Your task to perform on an android device: Open WinZip app, compress the download file in Zip format
Image 0: 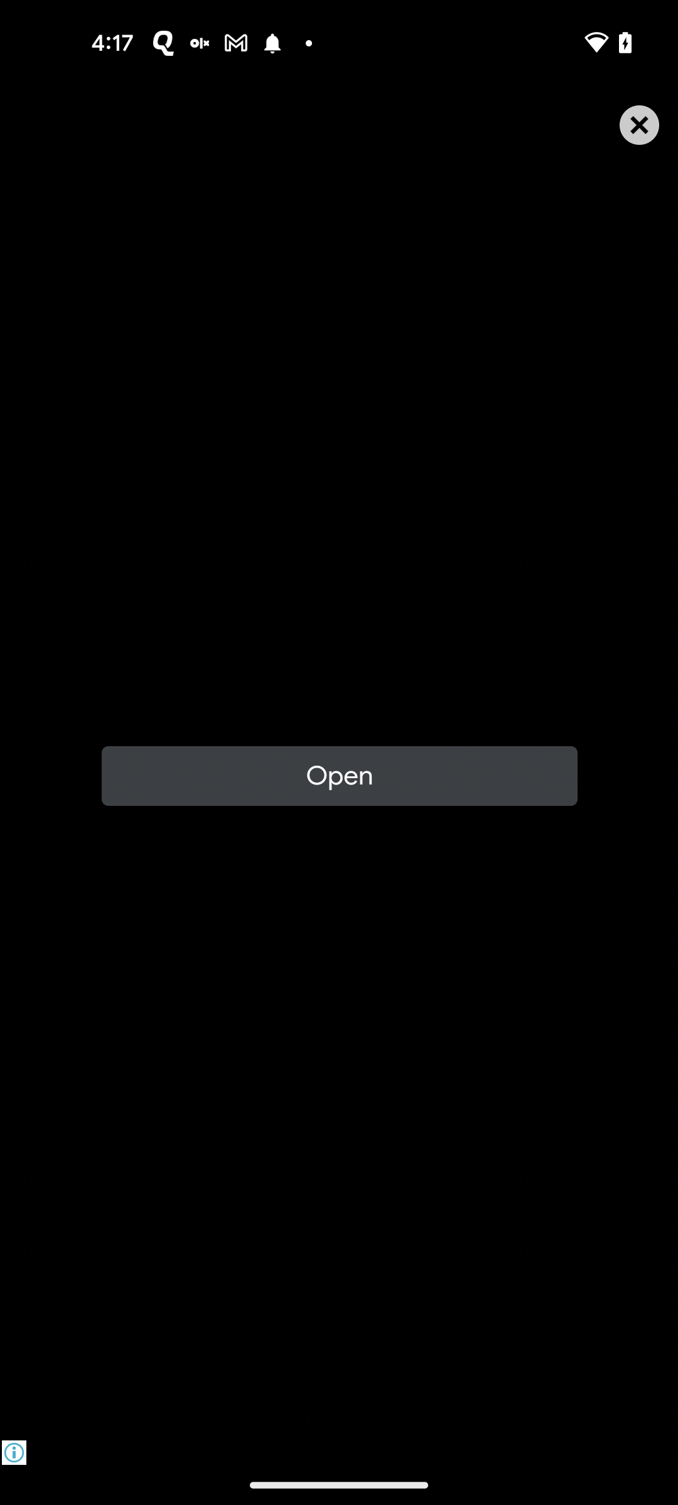
Open WinZip app
Step 0: open app "WinZip"
Image 1: 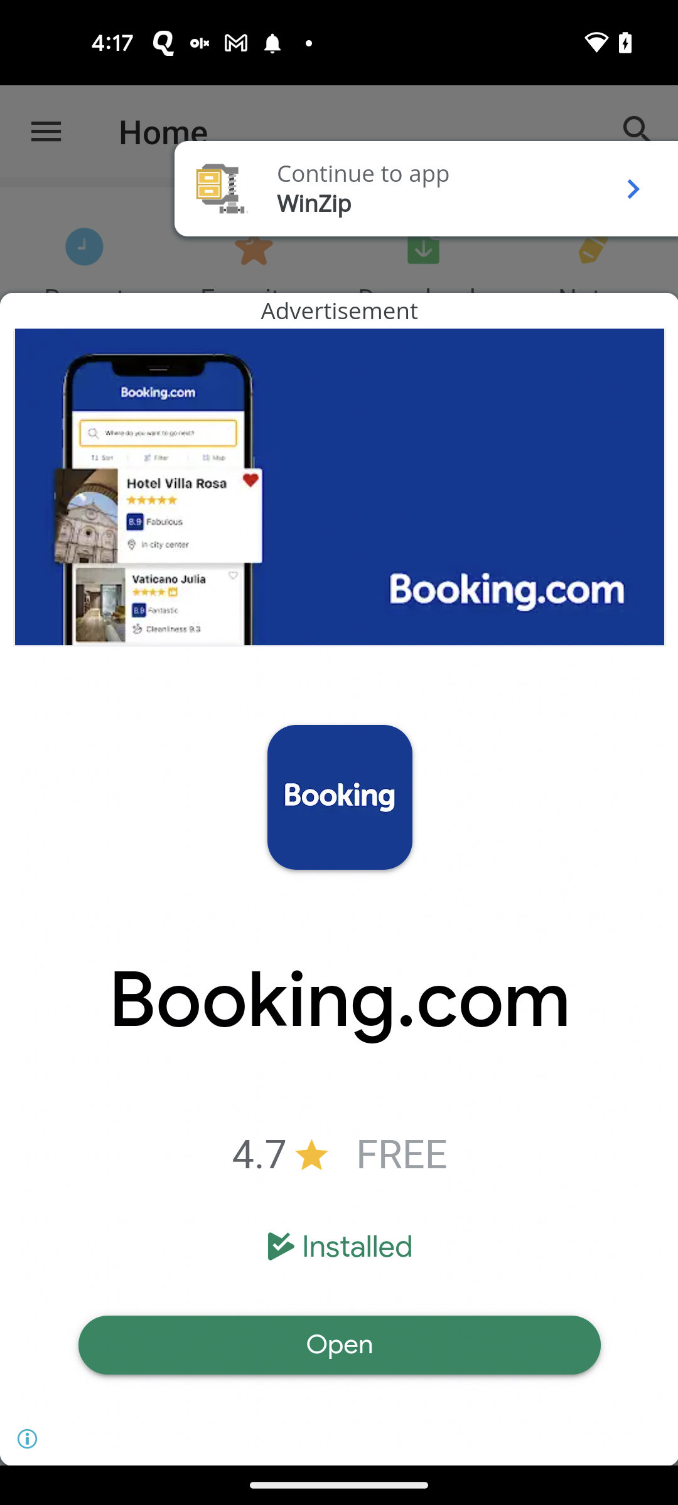
Click on the Continue to app option
Step 1: click (400, 184)
Image 2: 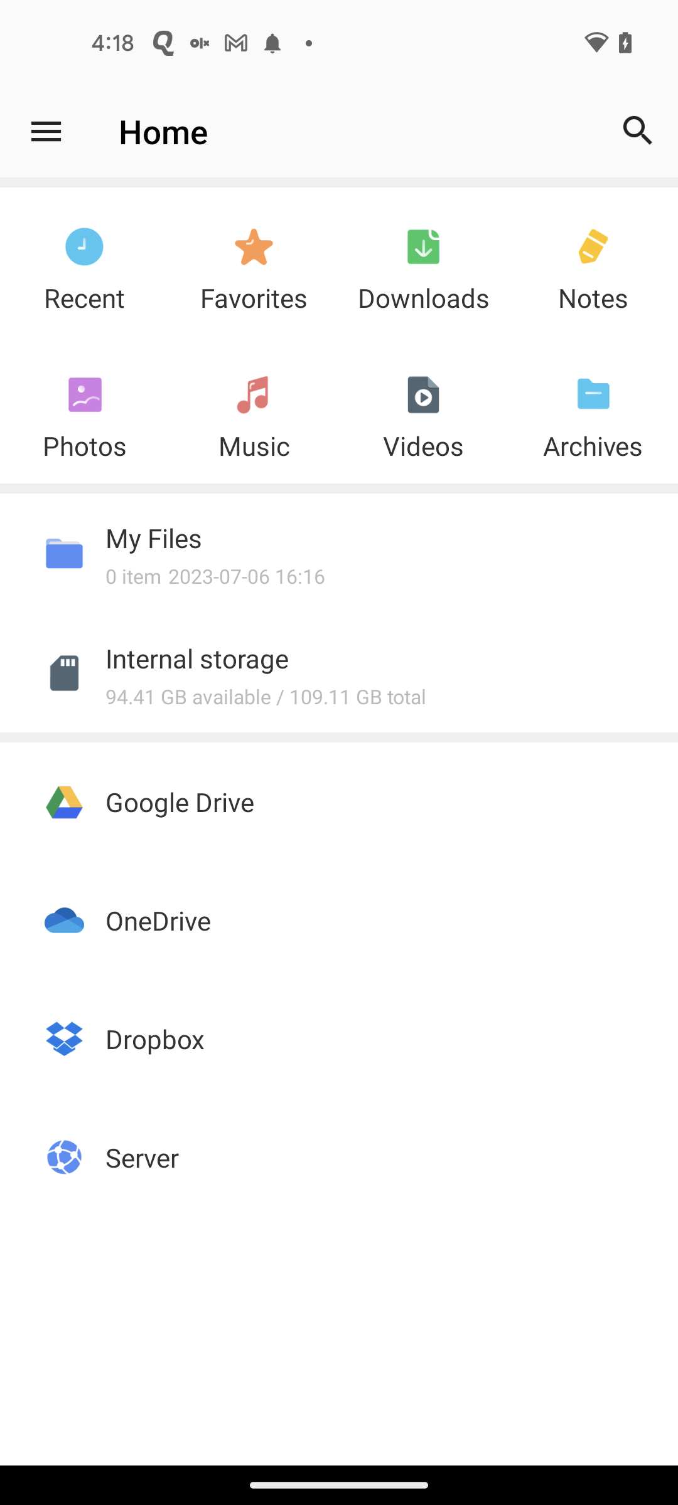
Go to the Internal storage
Step 2: click (266, 702)
Image 3: 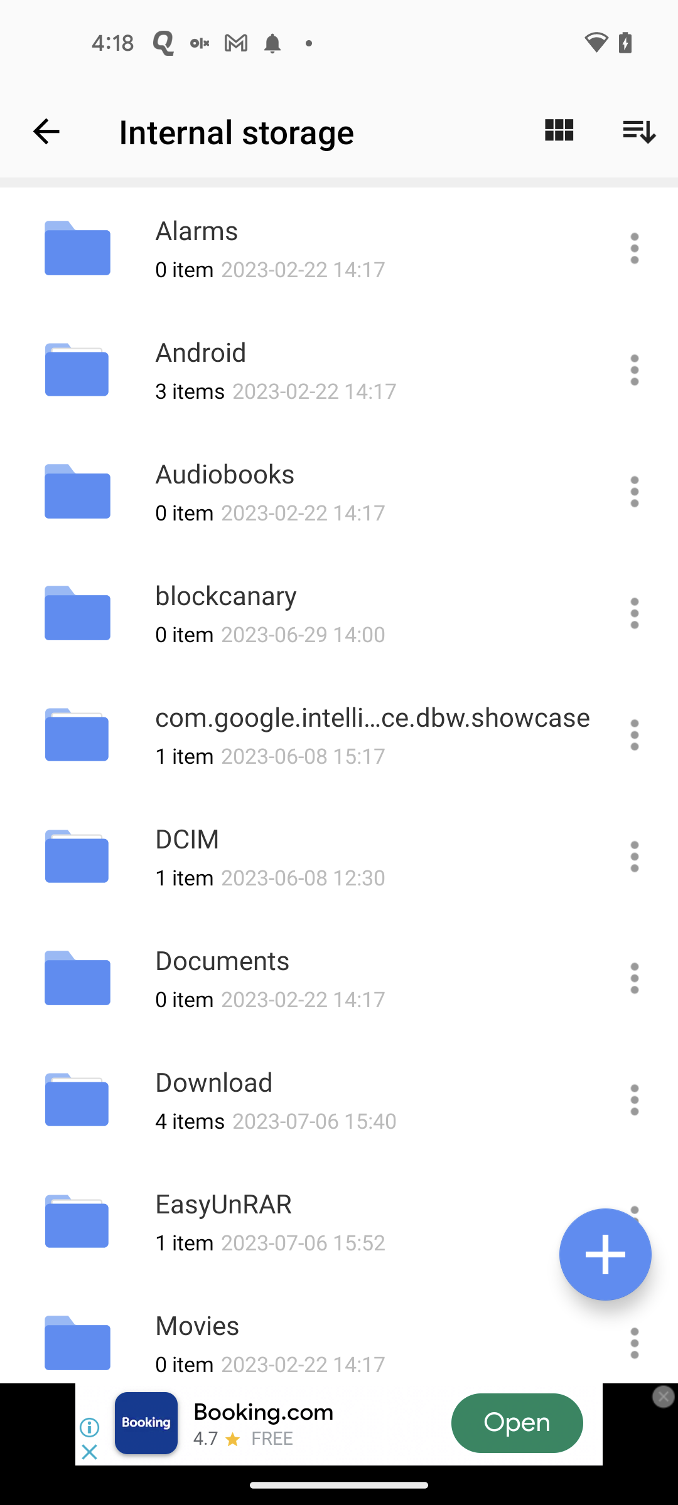
Click on the Three dots icon in front of the download file
Step 3: click (633, 1097)
Image 4: 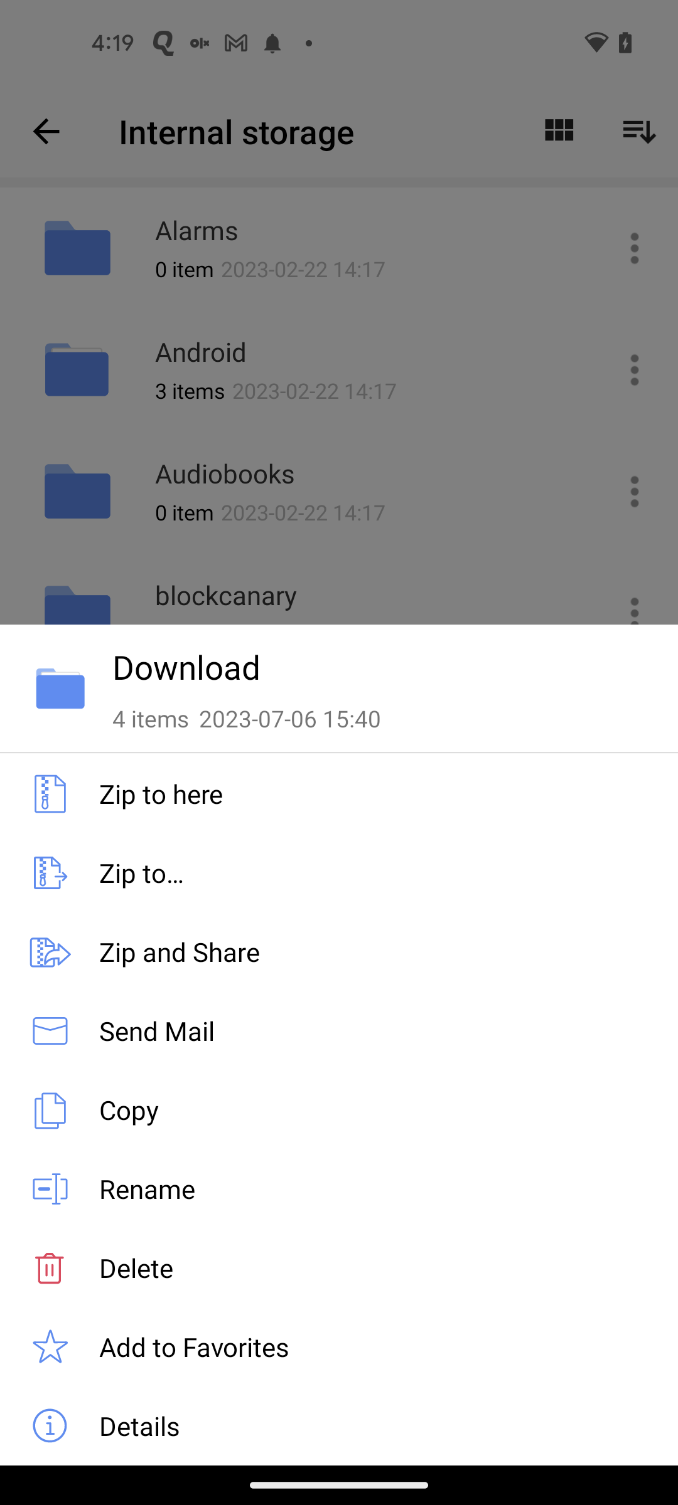
Click on the Zip to here option
Step 4: click (161, 793)
Image 5: 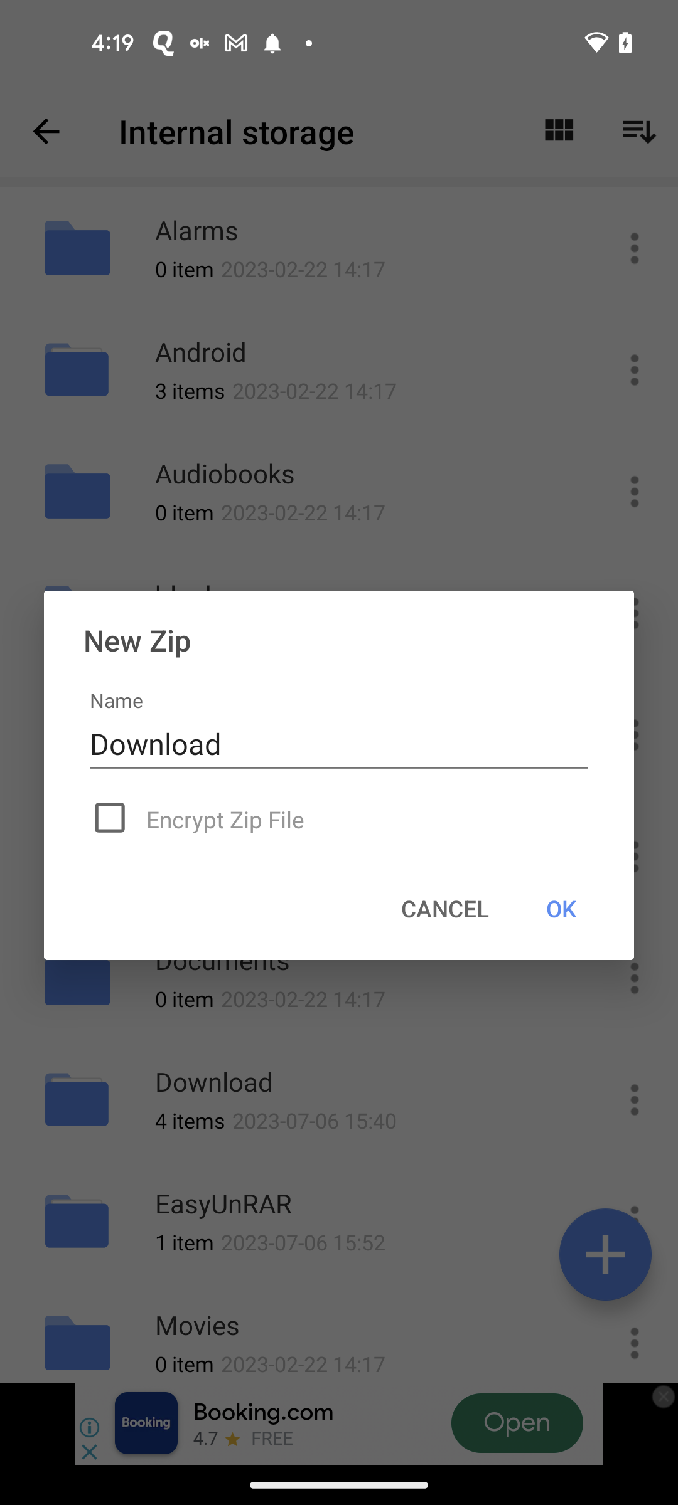
Click on the OK option
Step 5: click (561, 908)
Image 6: 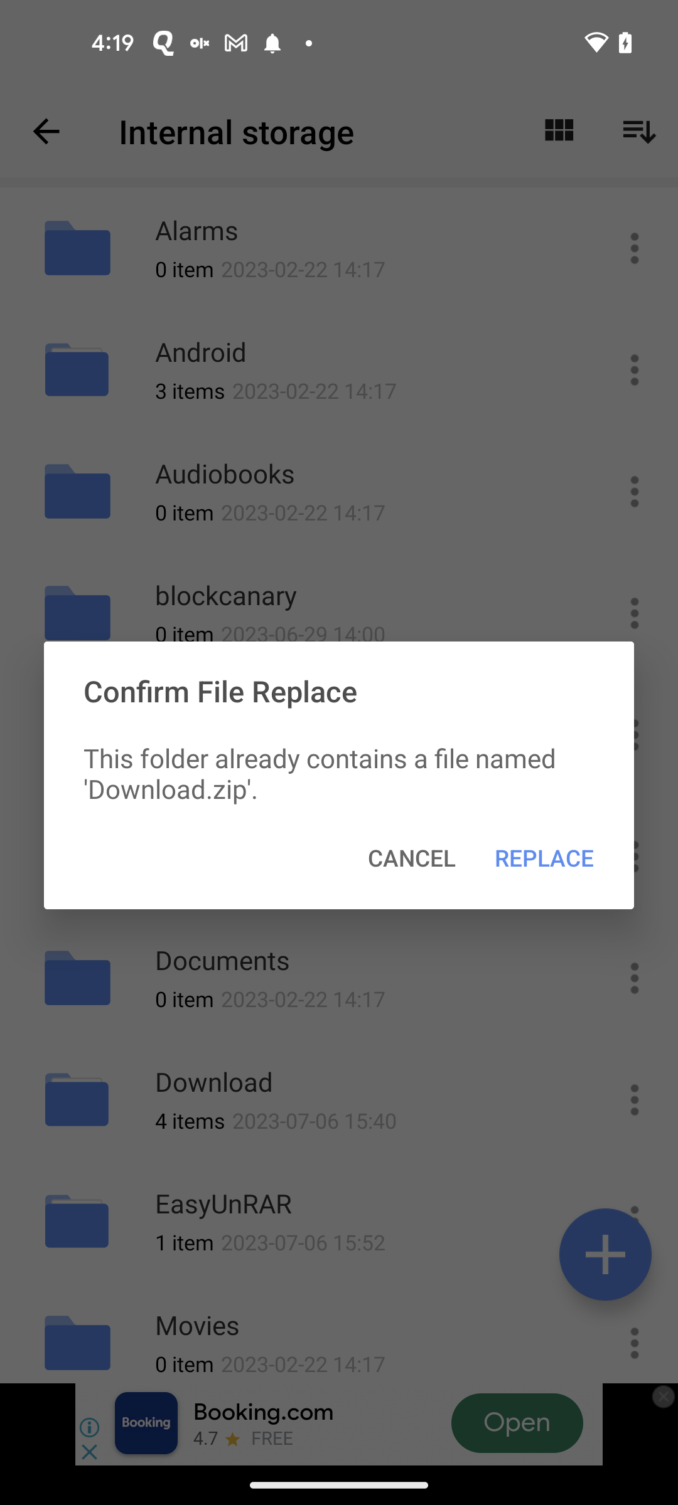
Click on the Replace option
Step 6: click (544, 857)